Your task to perform on an android device: I would like to view the customer top rated hiking shoes in the Adidas app. 
Image 1: 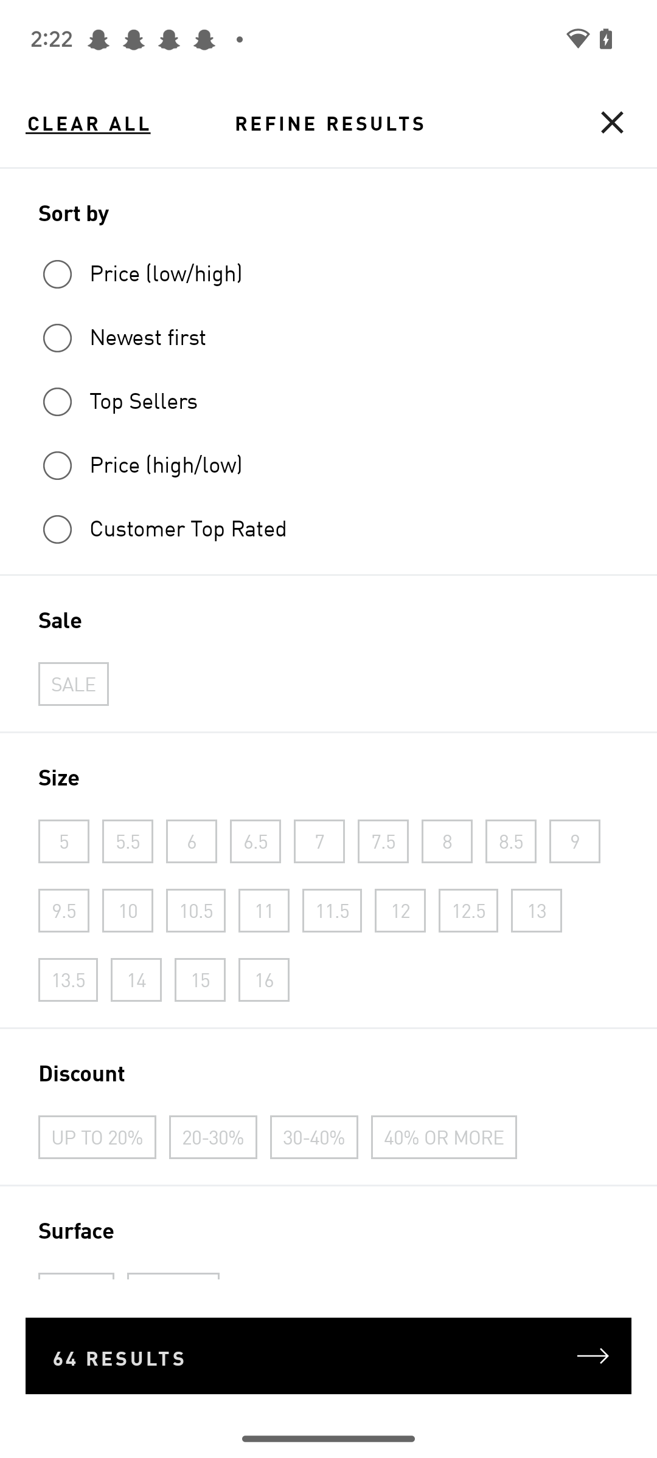
Click on the customer top rated in the sort by option
Step 1: click (188, 525)
Image 3: 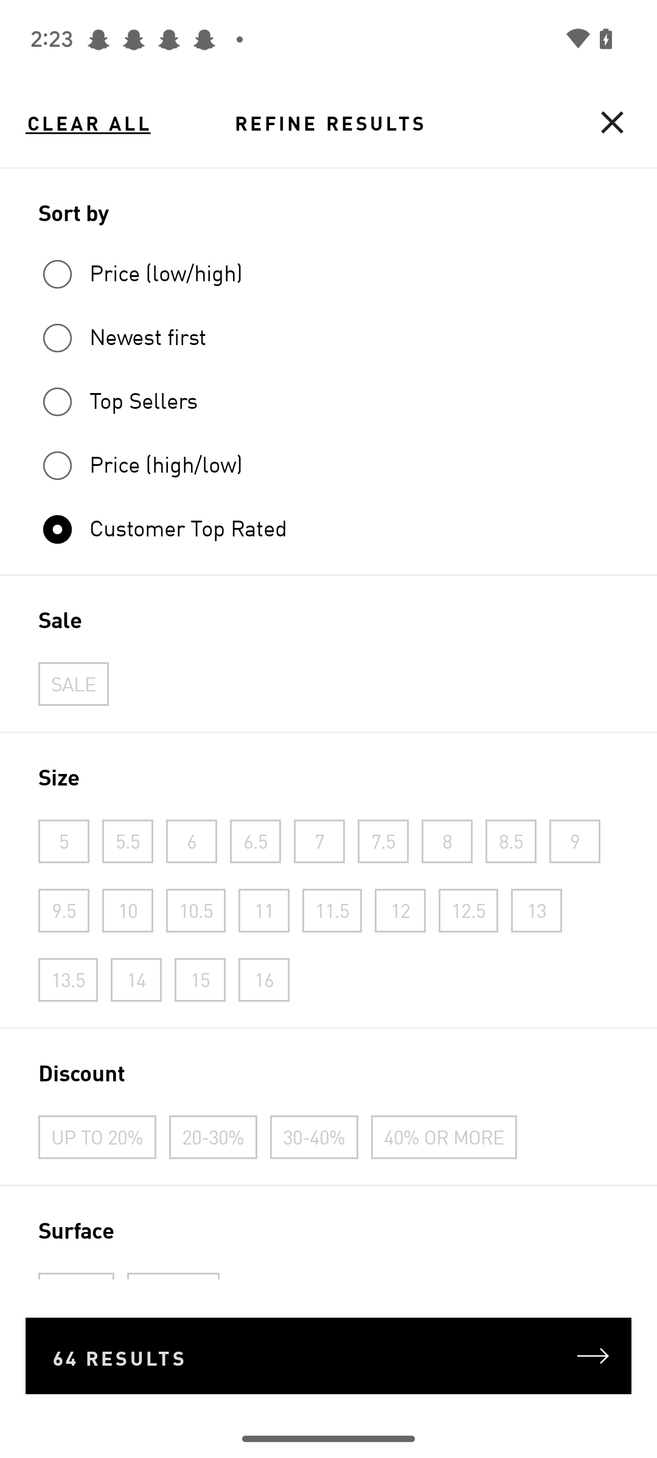
Click on the 64 results button
Step 3: click (328, 1356)